Your task to perform on an android device: We intend to travel to Germany for holiday. That is why I wish to convert the 7000 US dollars to euros.
Image 0: 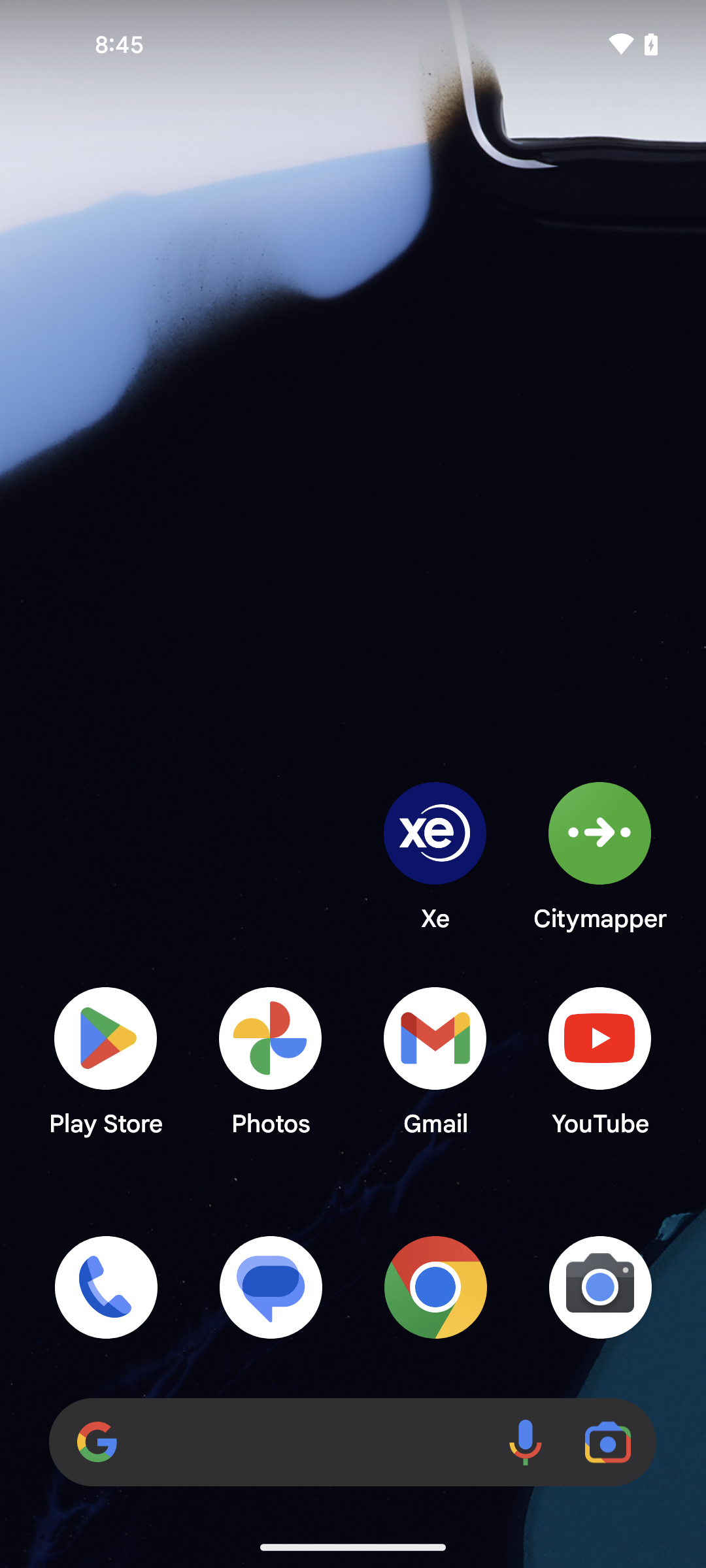
open the Xe app
Step 0: open app "Xe"
Image 1: 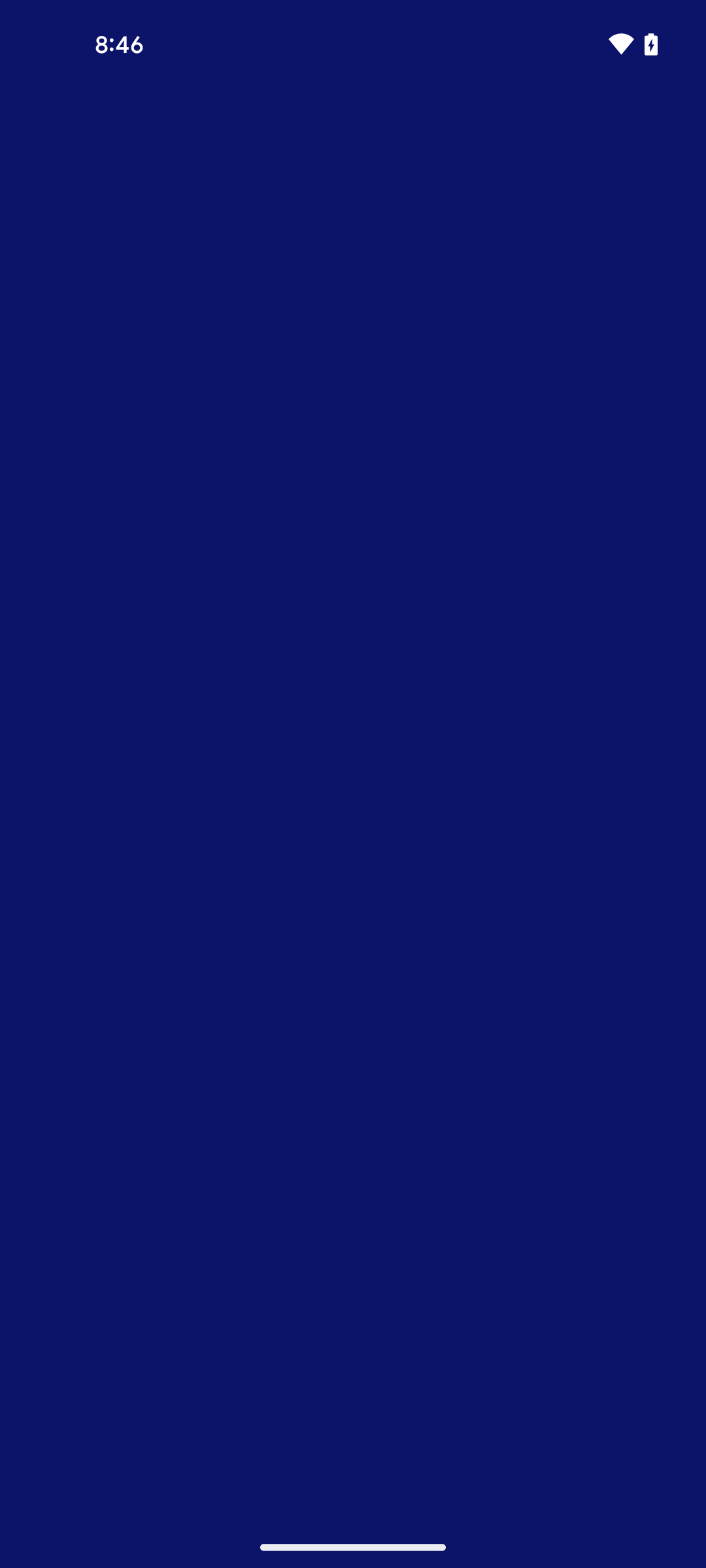
open the Xe app
Step 1: wait
Image 2: 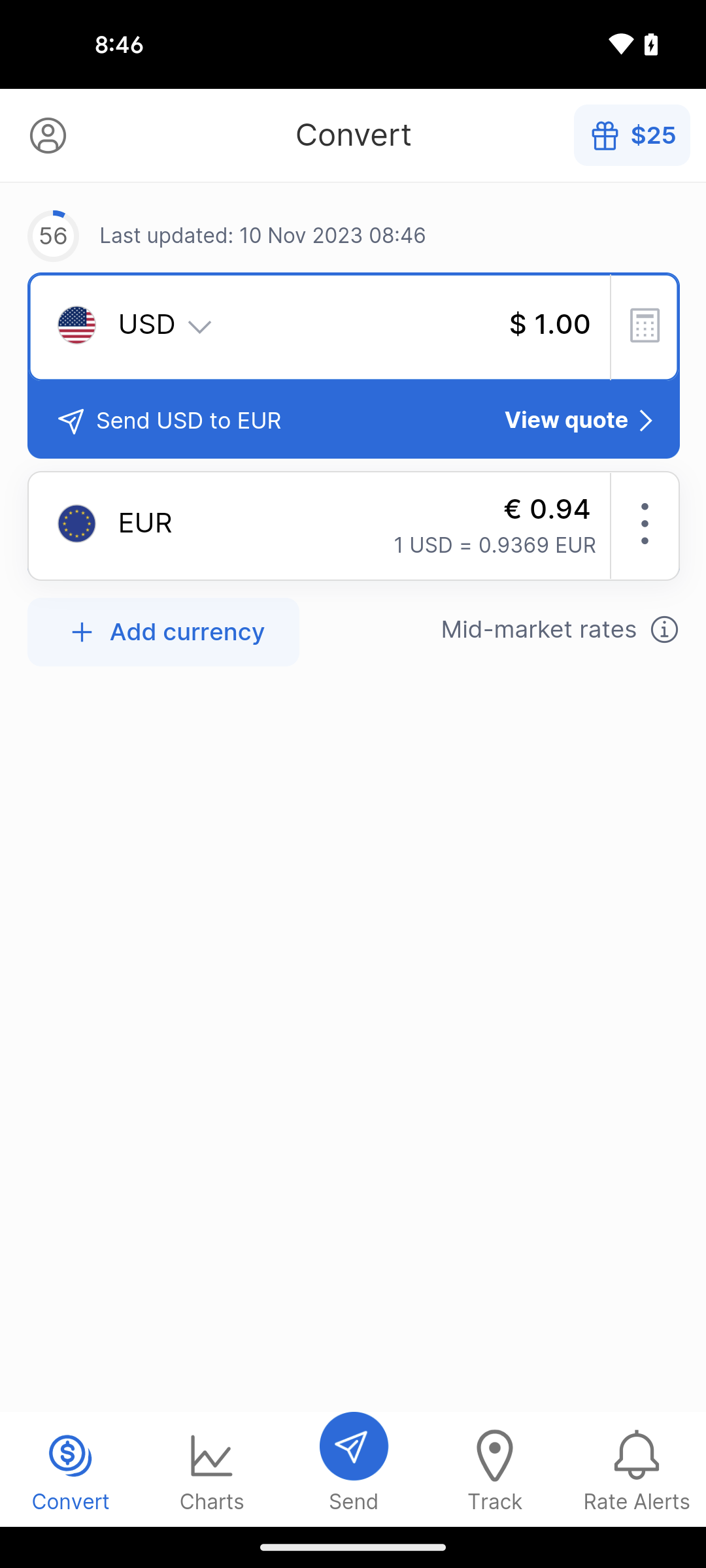
click on the value section
Step 2: click (559, 318)
Image 3: 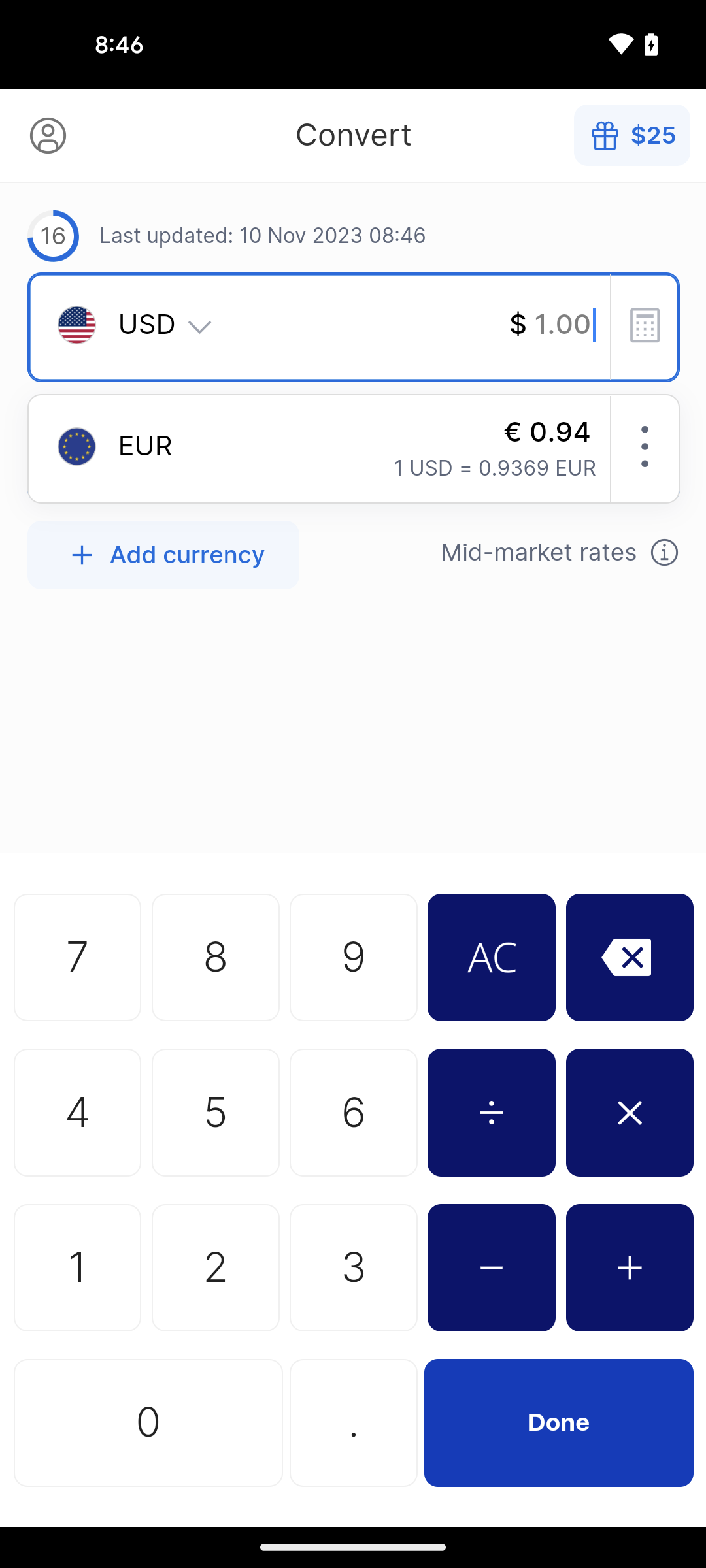
enter the value number 7000
Step 3: click (354, 808)
Image 4: 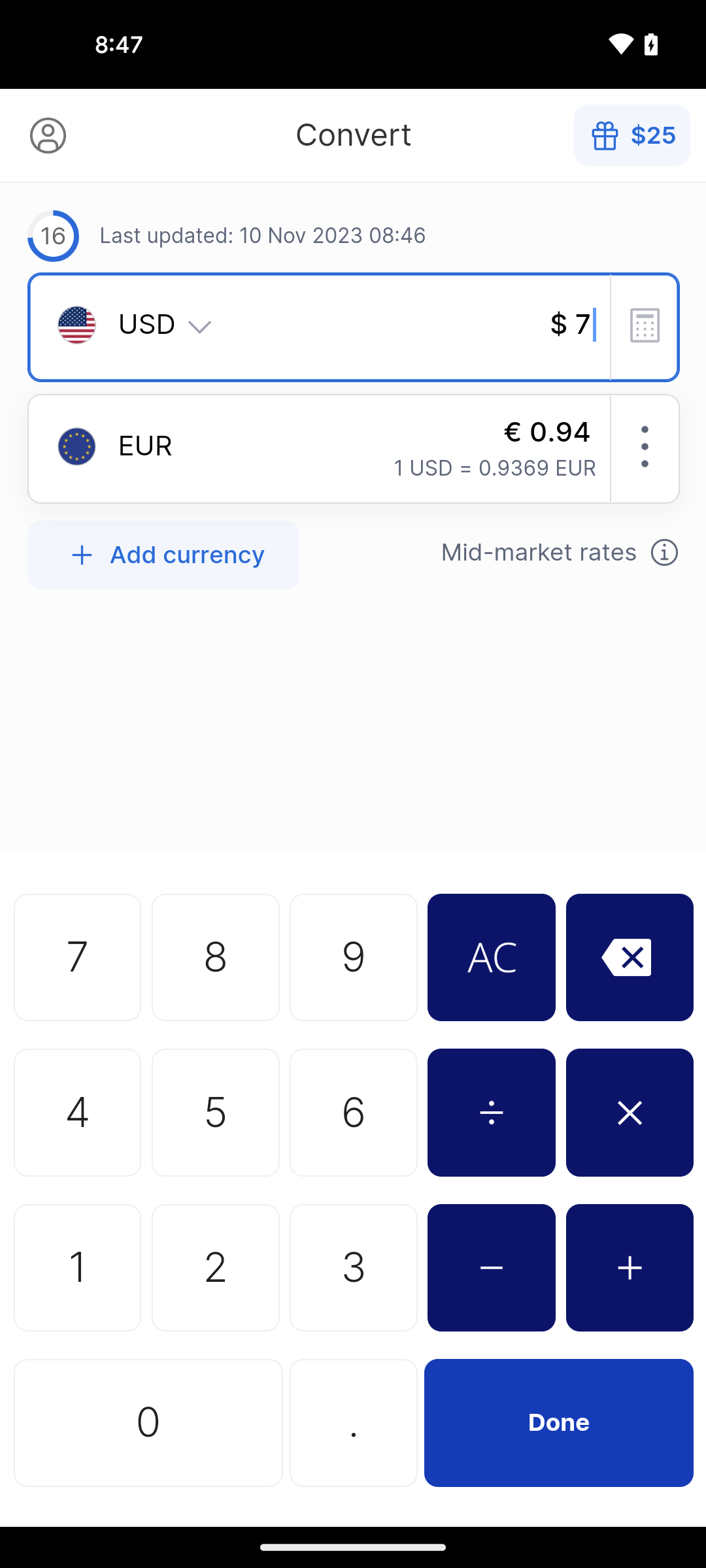
enter the value number 7000
Step 4: click (212, 1469)
Image 5: 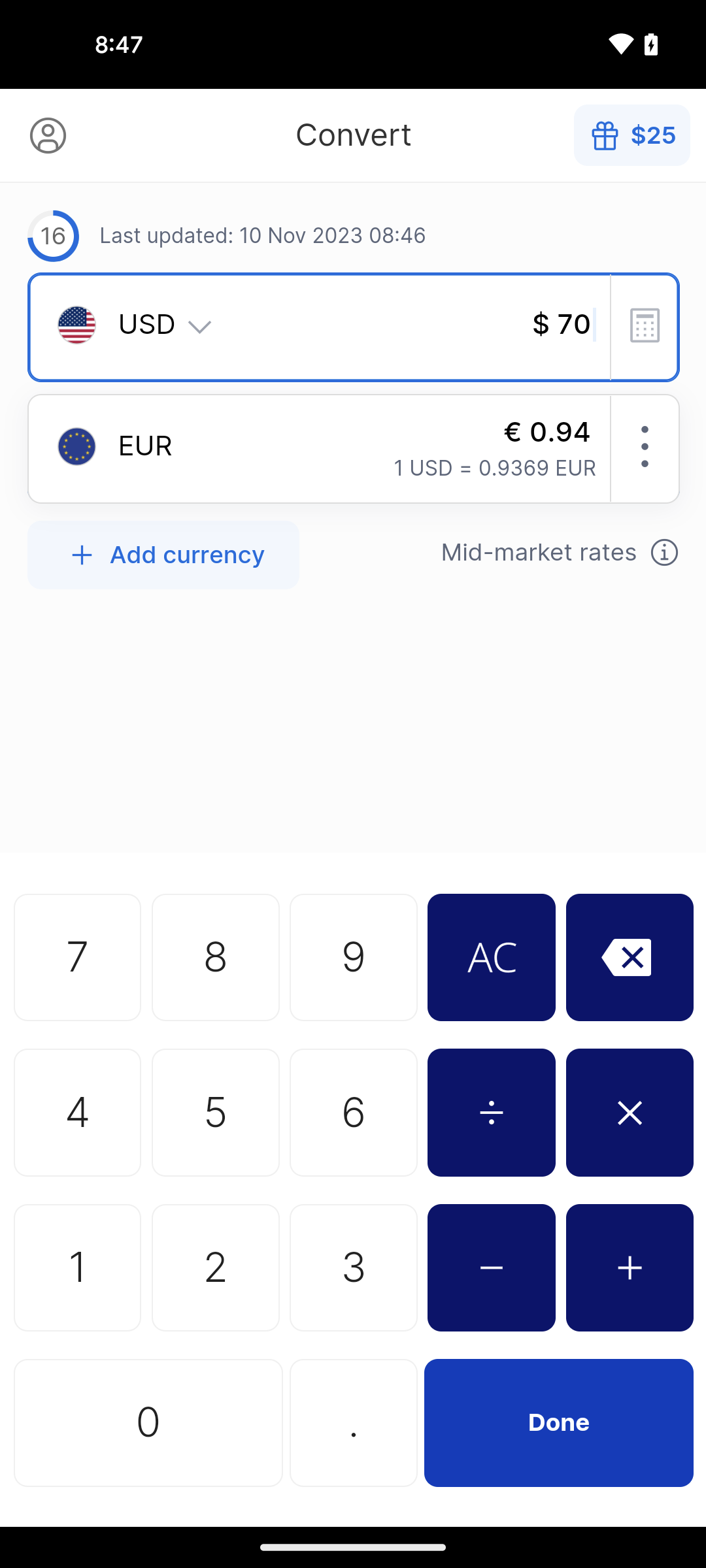
enter the value number 7000
Step 5: click (212, 1469)
Image 6: 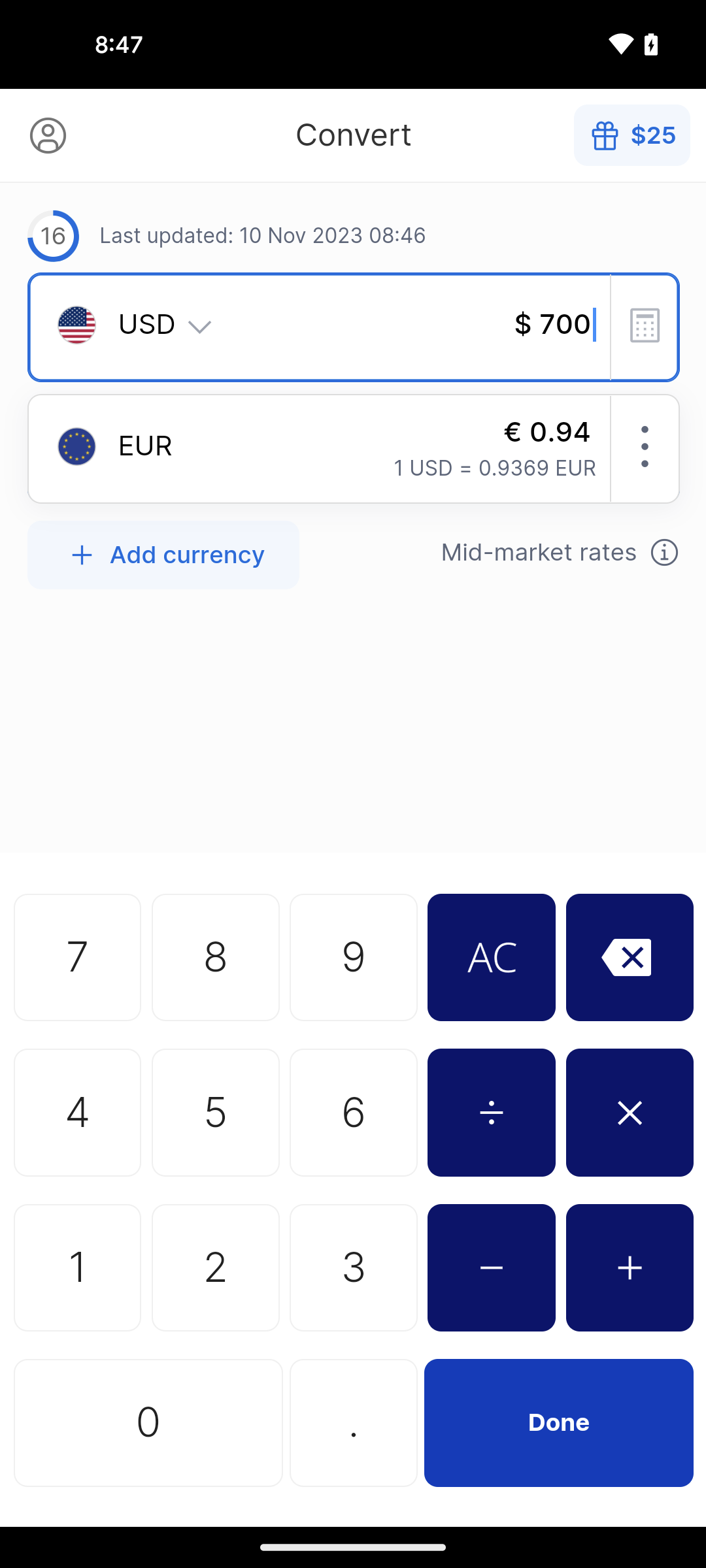
enter the value number 7000
Step 6: click (354, 1343)
Image 7: 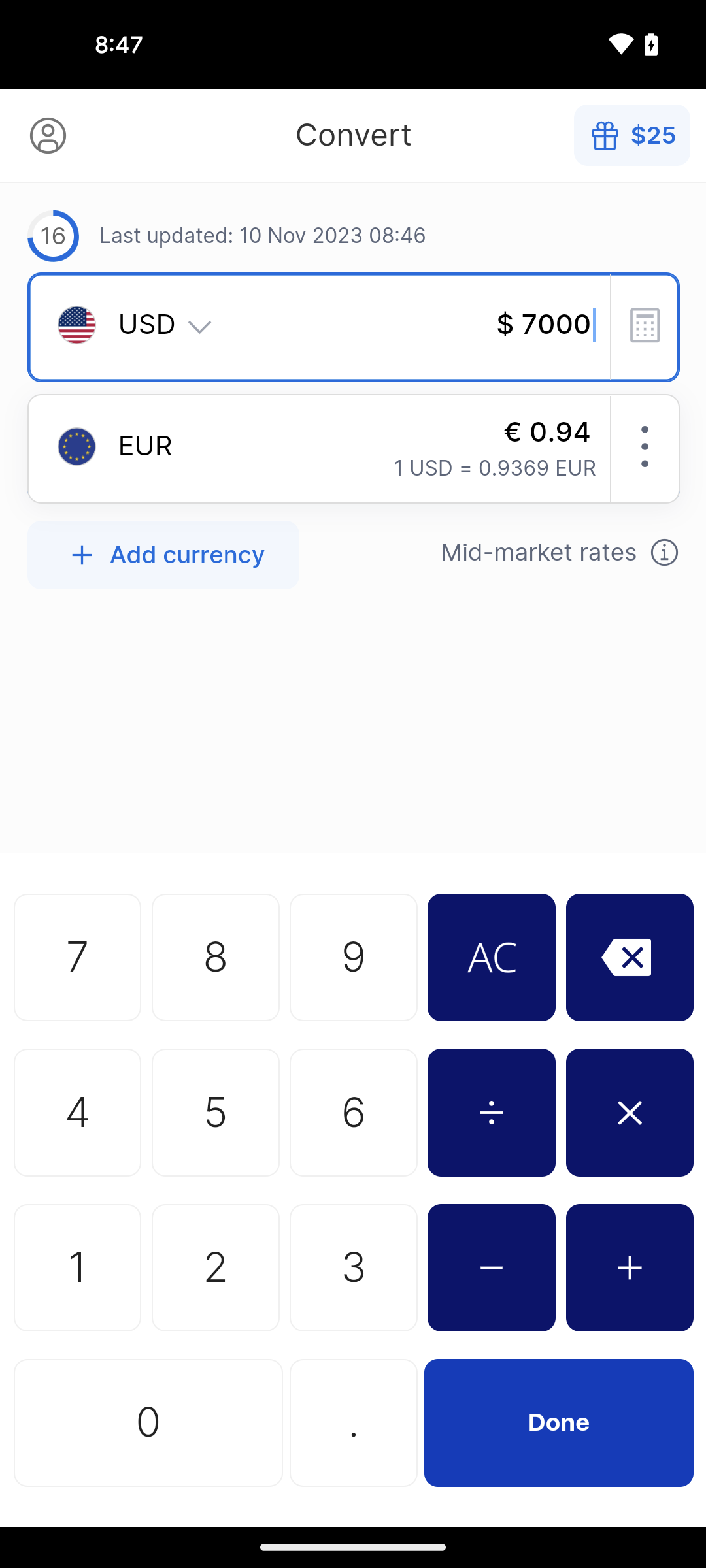
click on the Done button
Step 7: click (354, 808)